Your task to perform on an android device: Go to the SoundCloud app & share your playlist to akashgahlot@google.com through gmail app
Image 0: 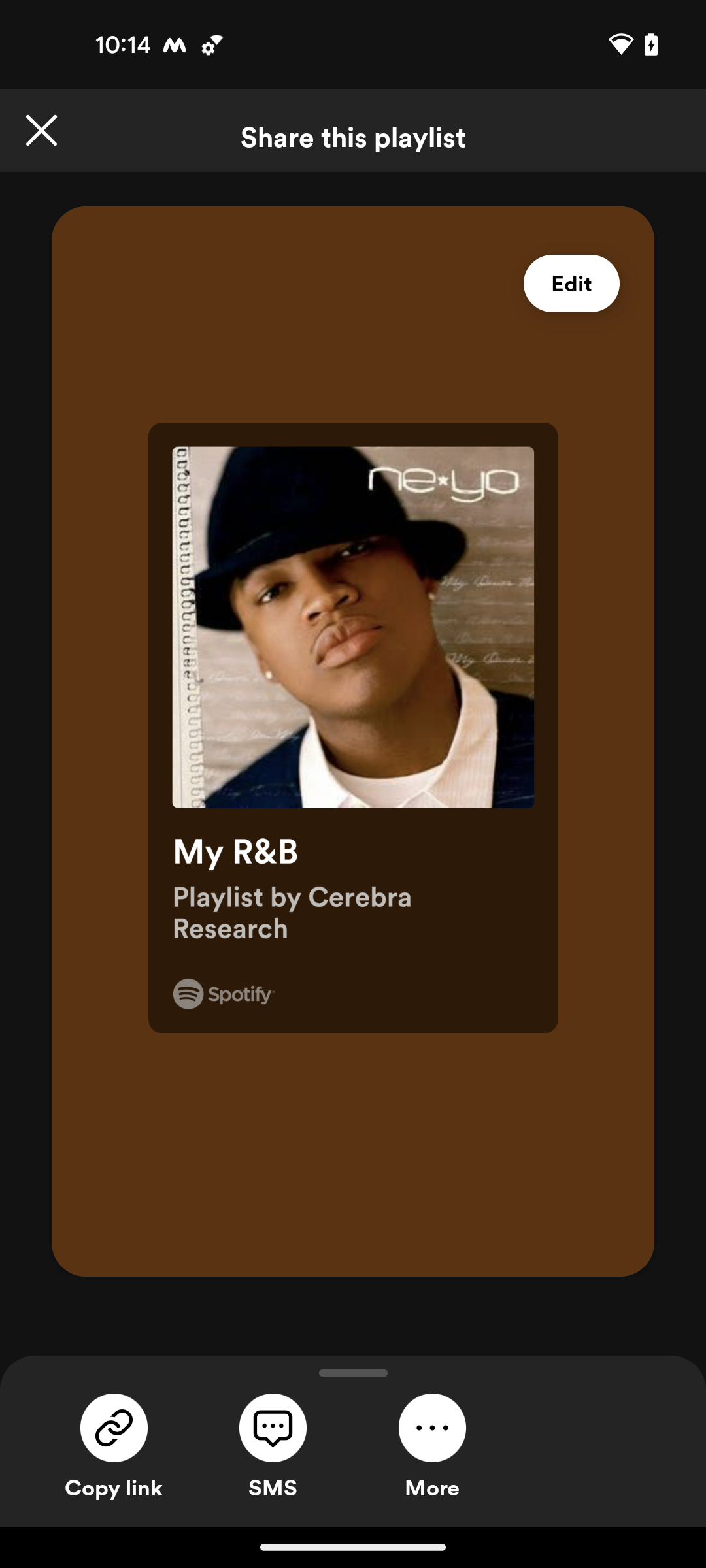
open the SoundCloud app
Step 0: open app "SoundCloud"
Image 1: 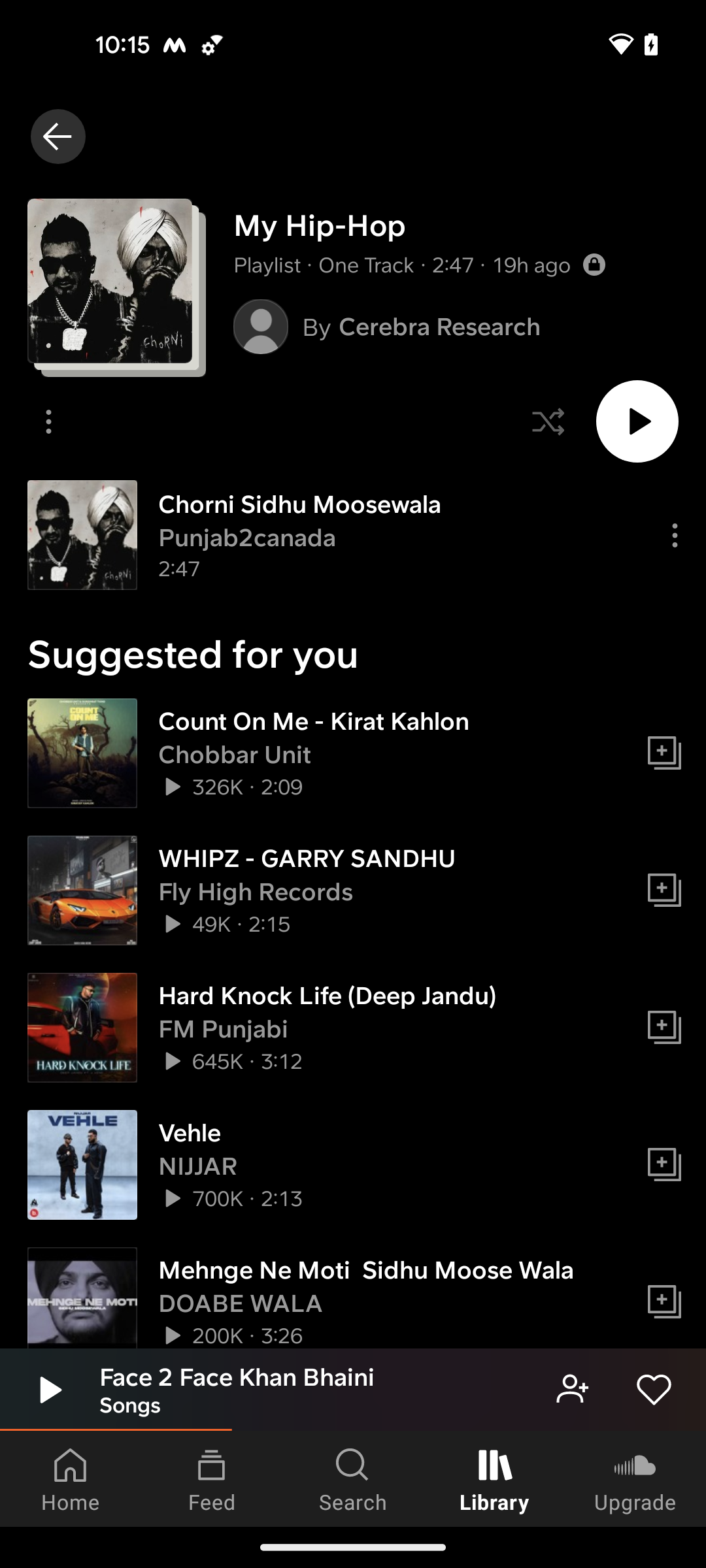
click on three dots under playlist
Step 1: click (52, 421)
Image 2: 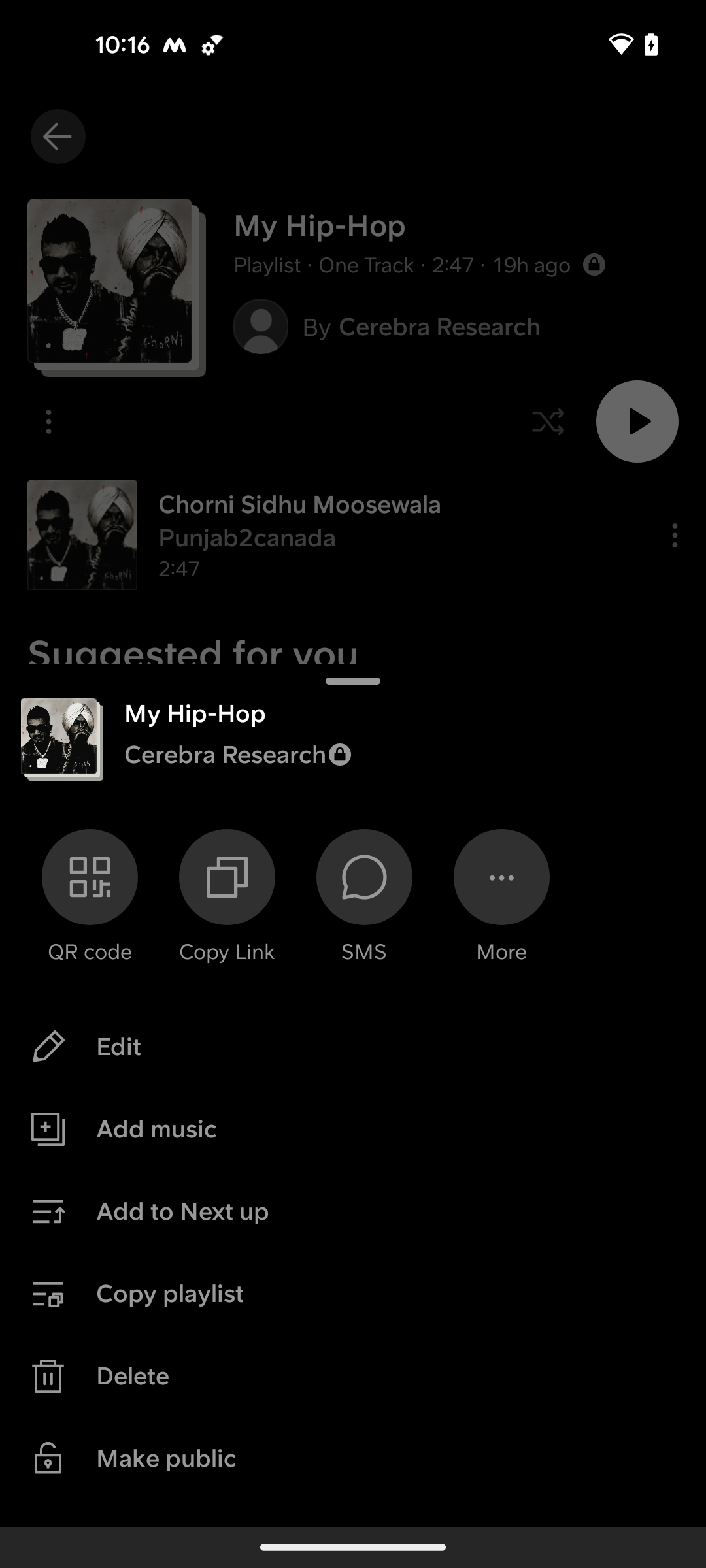
click on the More option
Step 2: click (501, 877)
Image 3: 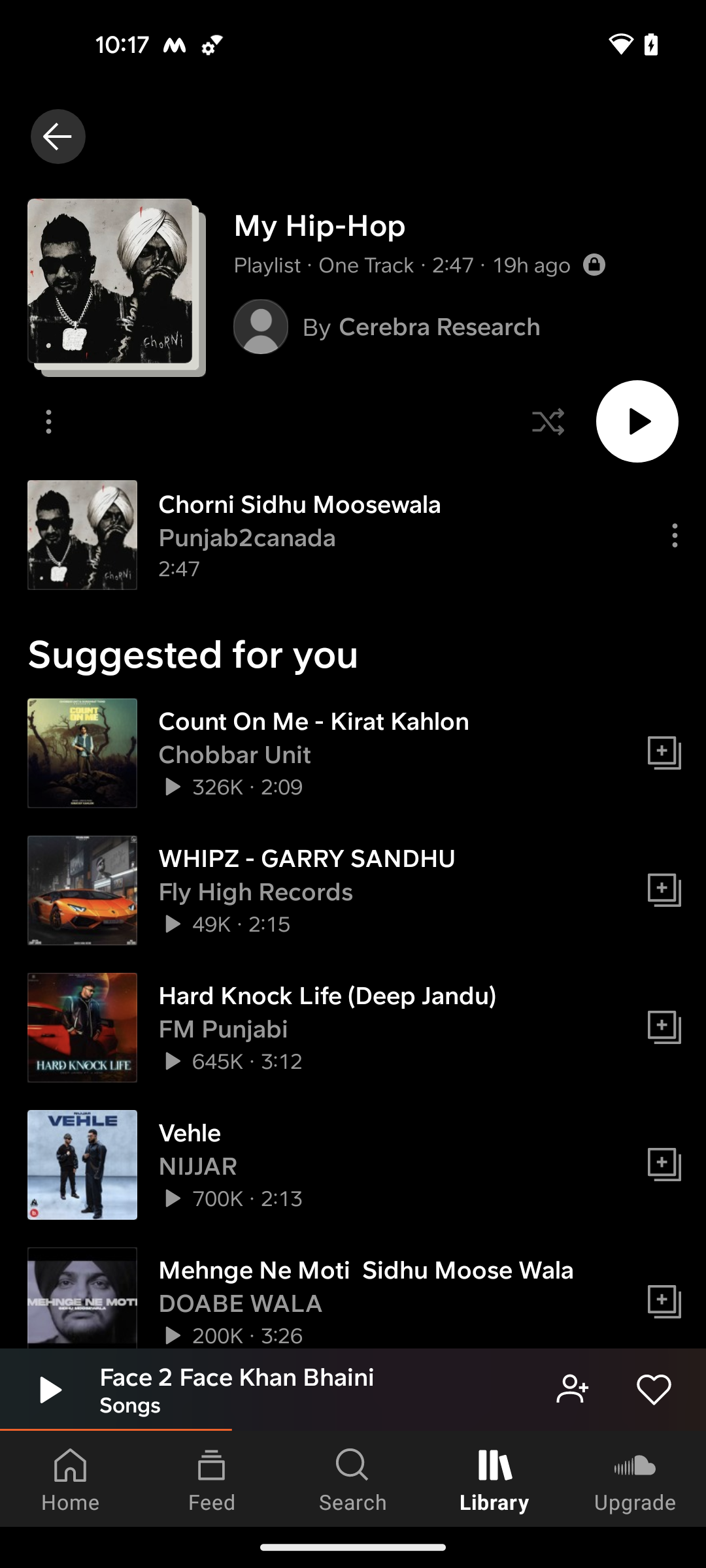
click on the More option
Step 3: wait
Image 4: 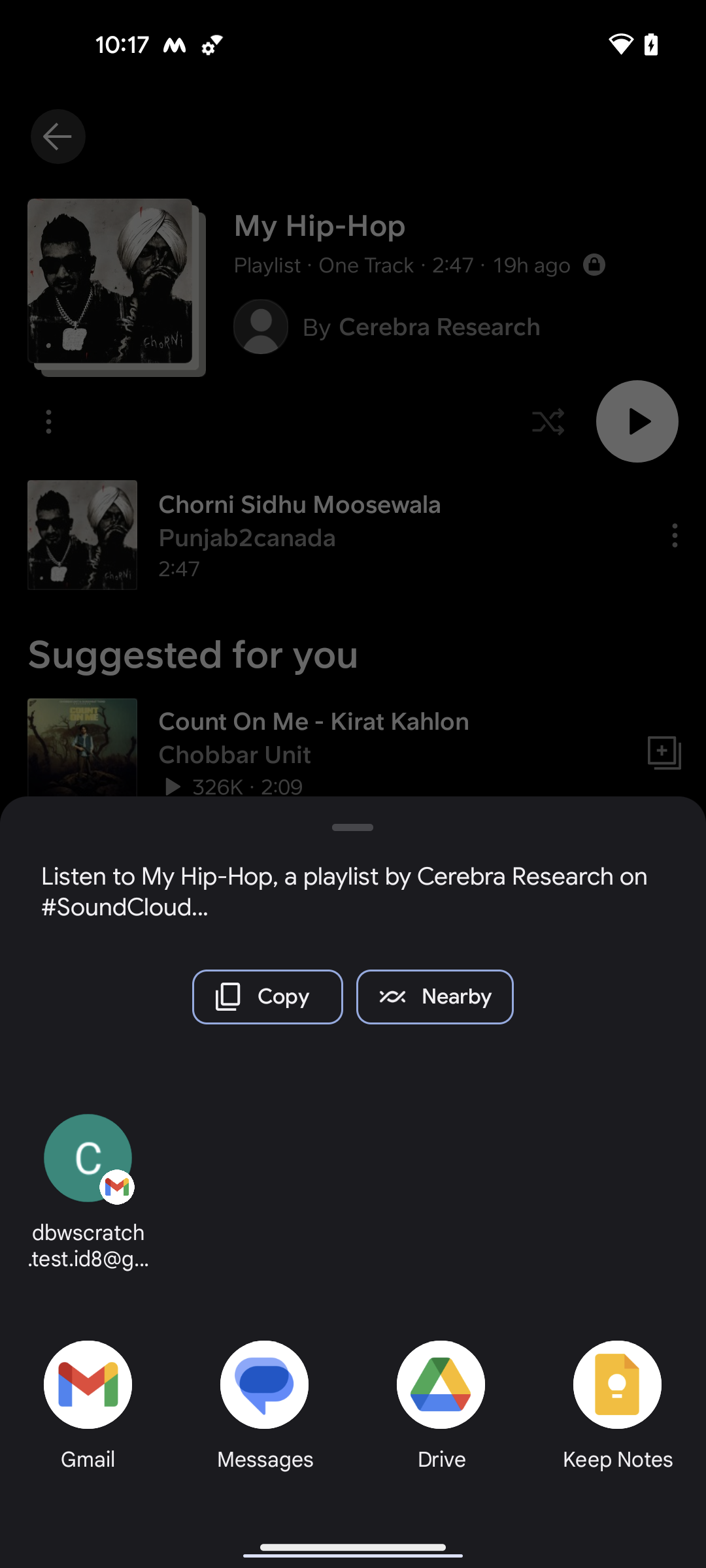
select the Gmail app at the bottom left corner of the screen
Step 4: click (83, 1412)
Image 5: 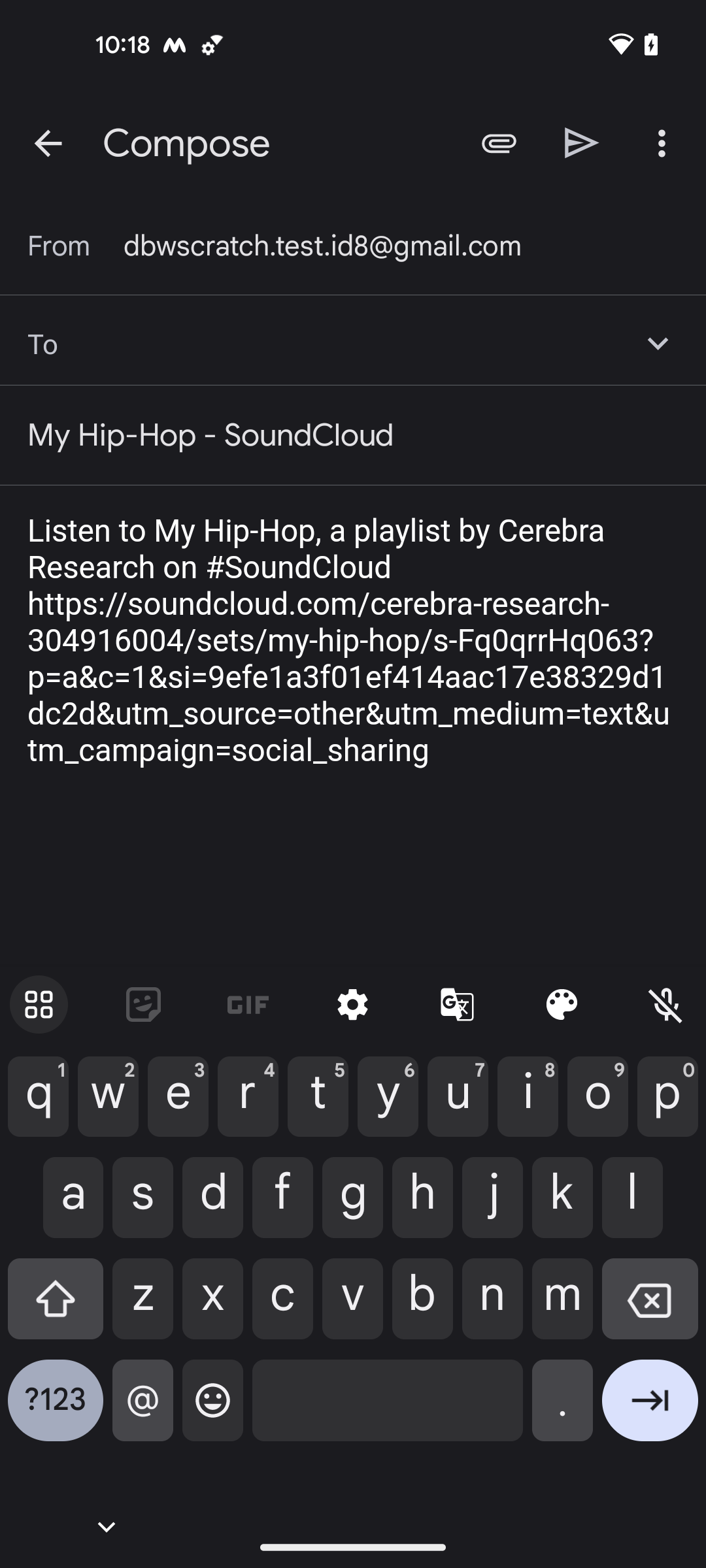
enter the email ID of receiver akashgahlot@google.com
Step 5: type "akashgahlot@google.com"
Image 6: 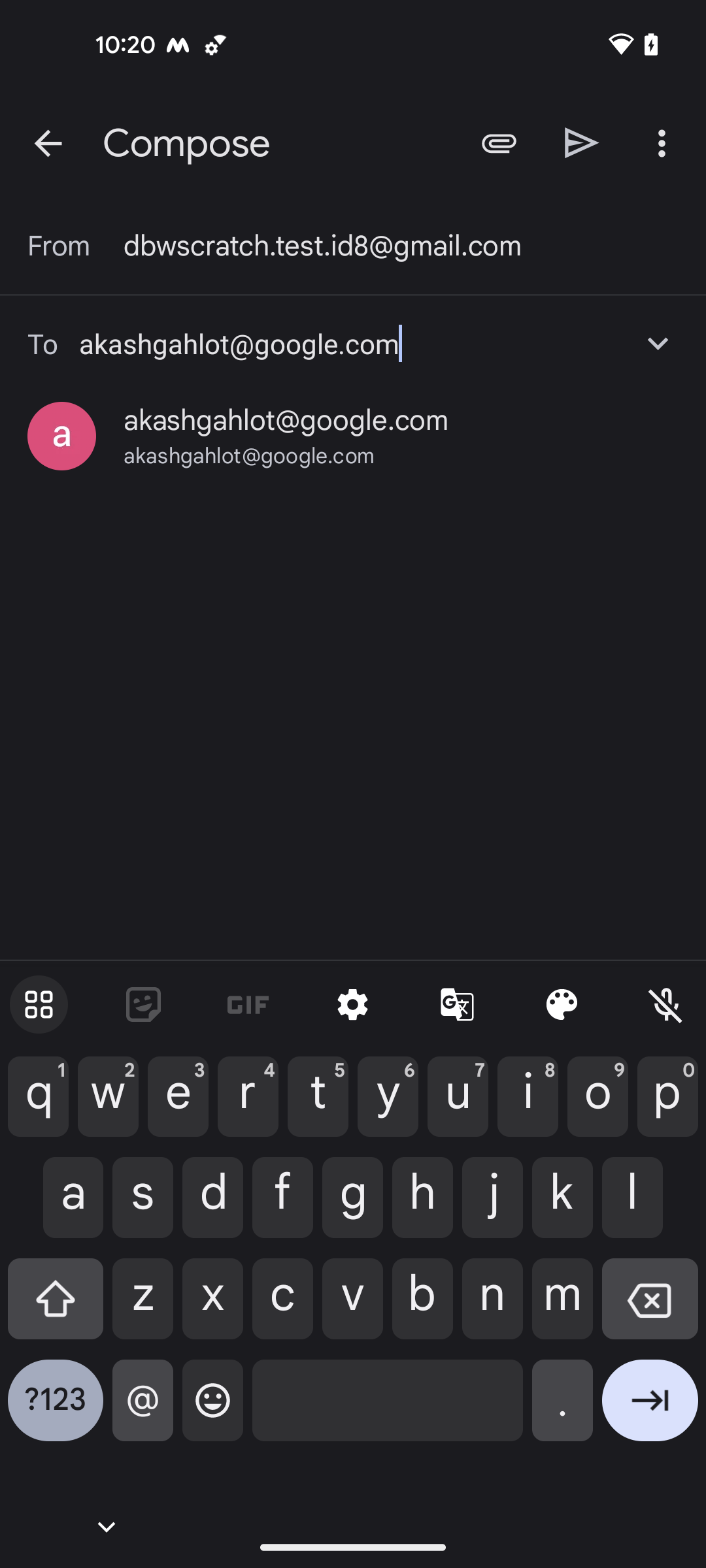
select the email id
Step 6: click (286, 420)